Your task to perform on an android device: It is very unfortunate that I have ran out of tomato stock because I had planned to prepare tomato soup tonight. To look for tomatoes, use the BigBasket app.
Image 0: 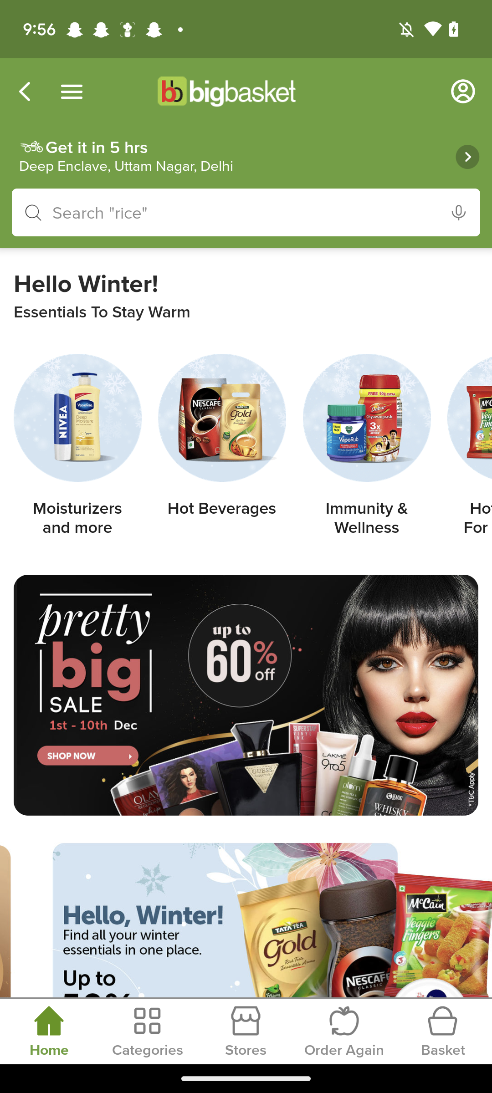
Click on search bar top at the bottom
Step 0: click (78, 212)
Image 1: 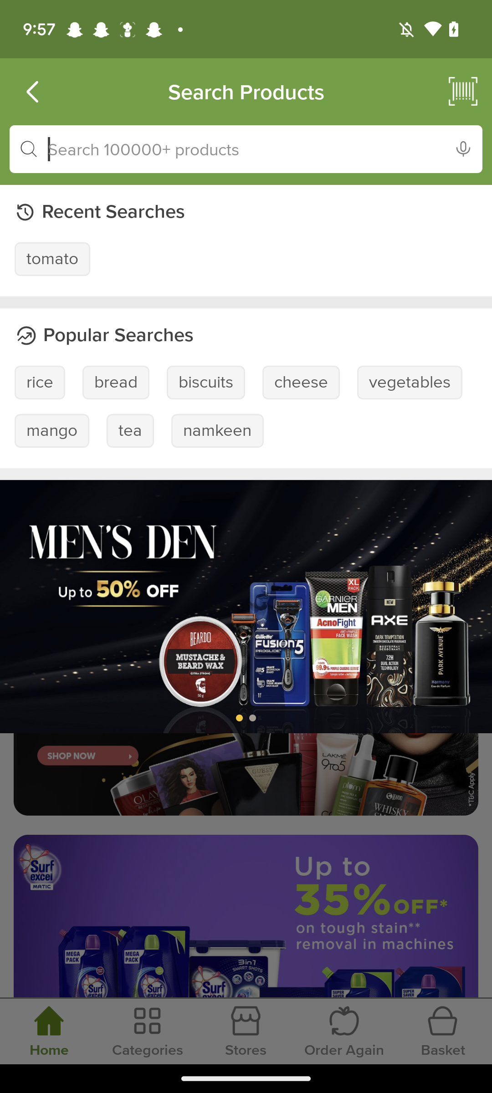
Click on search bar top at the bottom
Step 1: wait
Image 2: 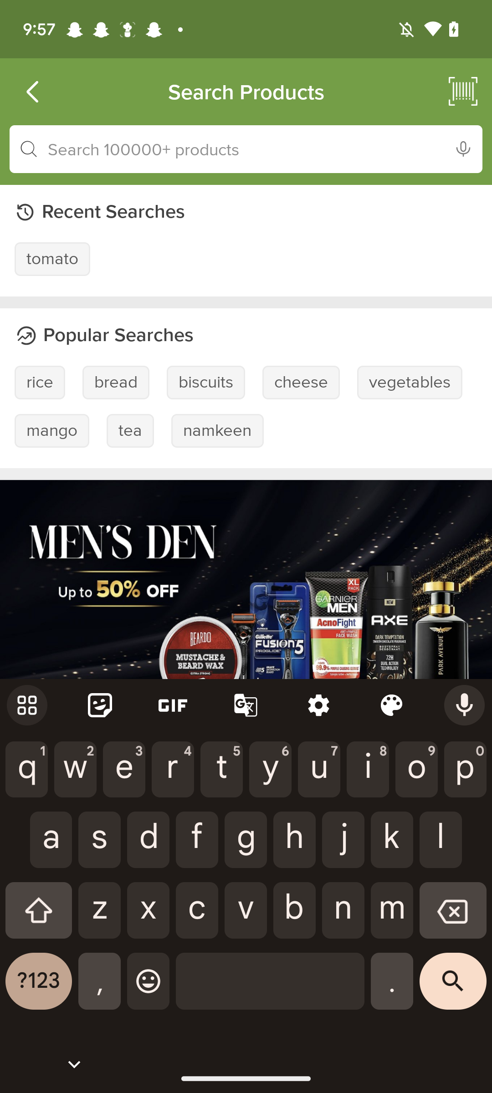
Search for tomato
Step 2: type "Tomato"
Image 3: 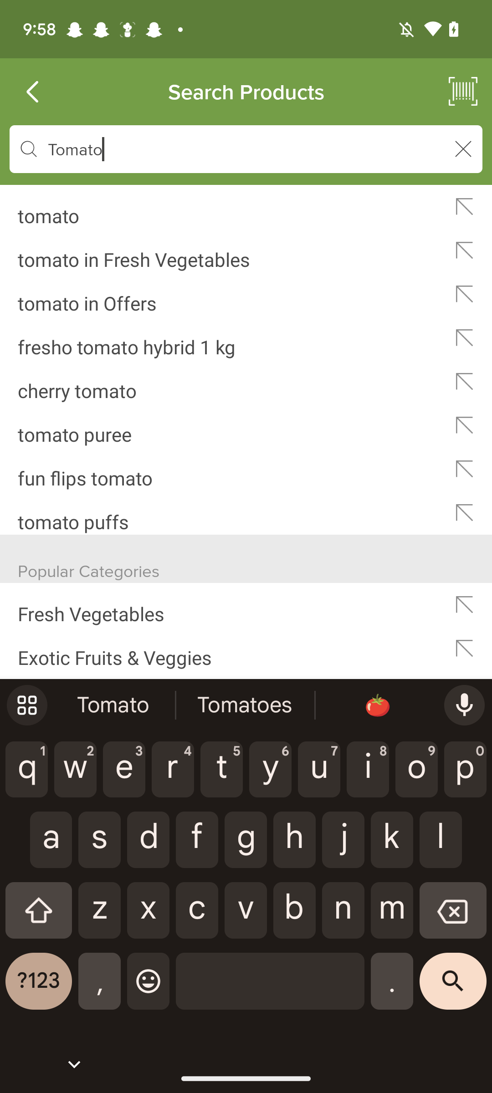
Click on first suggestion
Step 3: click (221, 206)